Your task to perform on an android device: I want to earn rewards on my Duolingo app for the lessons.
Image 0: 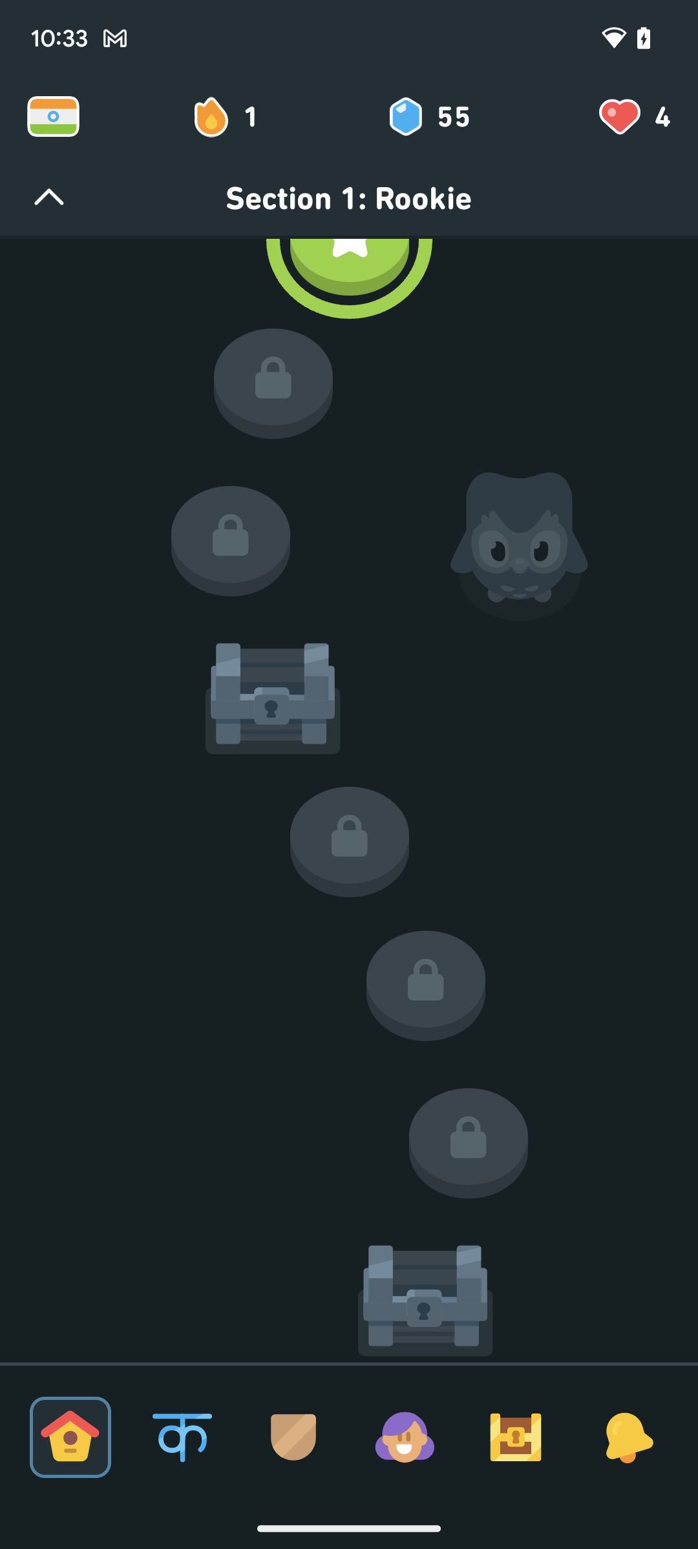
Click on the icon on the bottom of the screen.
Step 0: click (405, 1437)
Image 1: 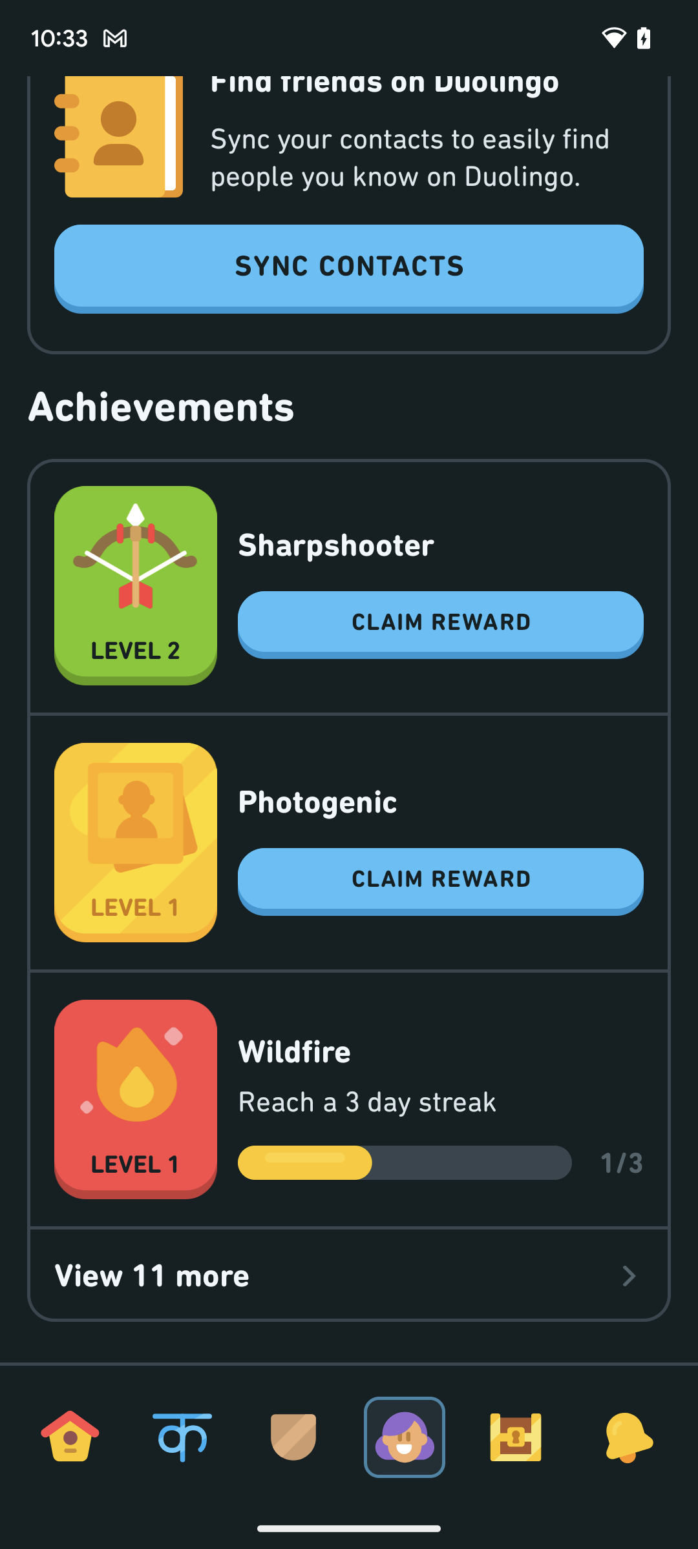
Click on the Claim reward on the screen.
Step 1: click (440, 882)
Image 2: 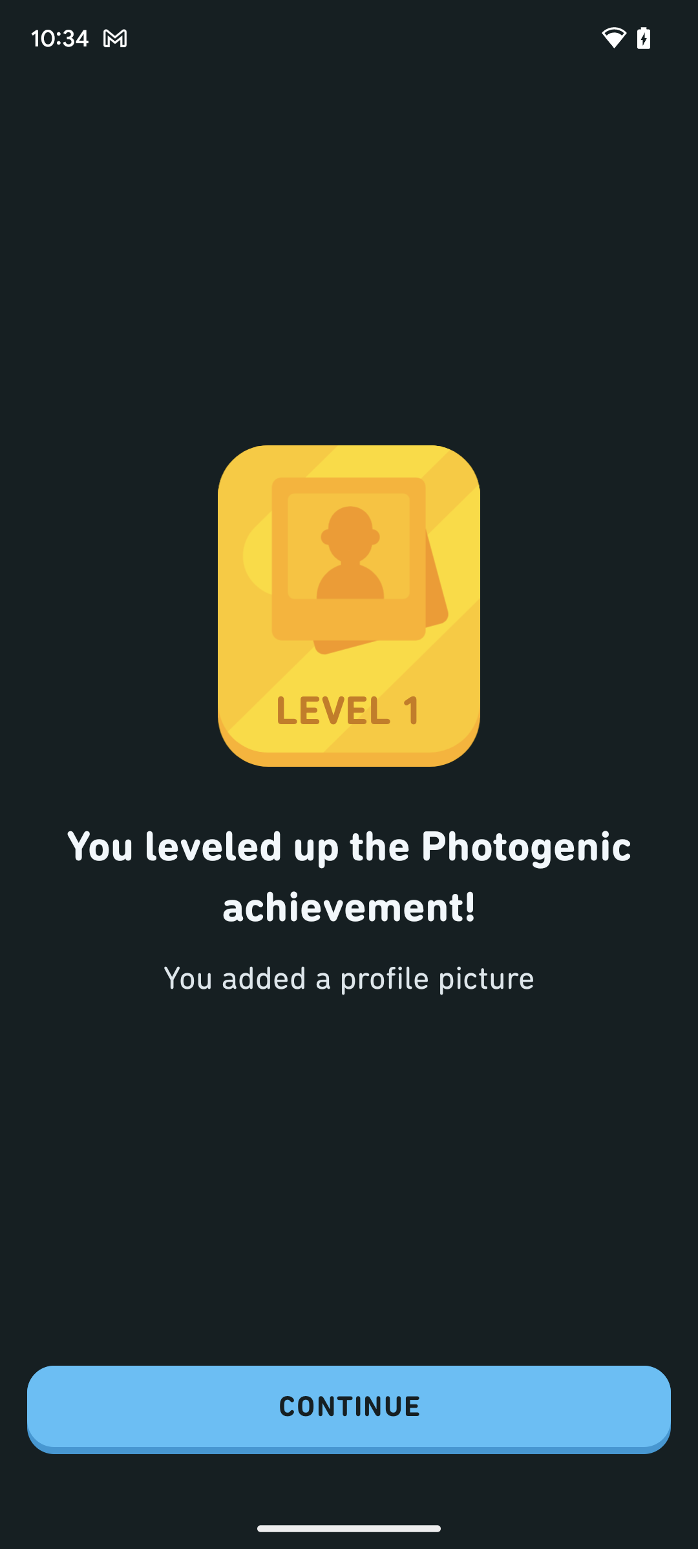
Click on the Continue button on the bottom of the screen.
Step 2: click (349, 1410)
Image 3: 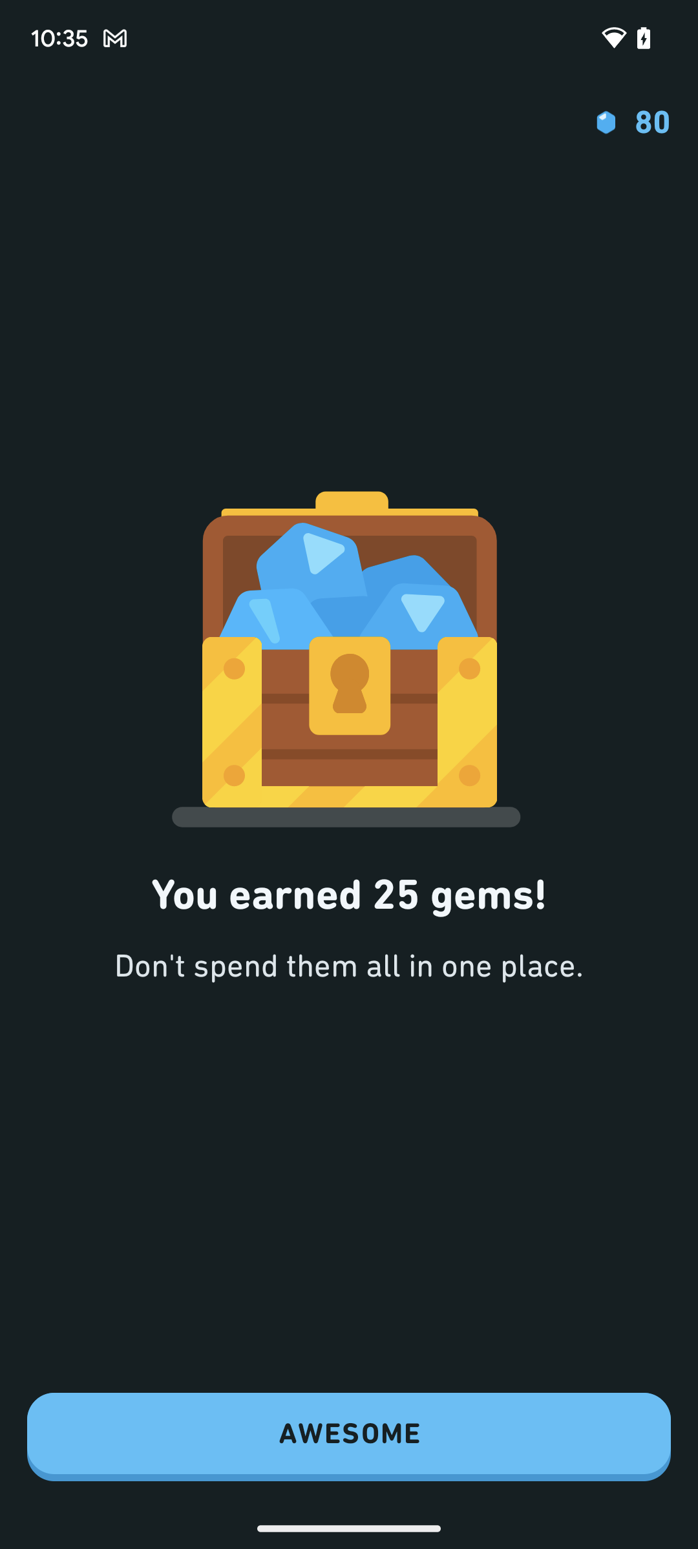
Click on the Awesome on the bottom of the screen.
Step 3: click (349, 1437)